Your task to perform on an android device: My wife told me that meditating while listening to nature sounds seems good and has a good impact on us. So play the Nature's Bliss sound in the Calm app.
Image 0: 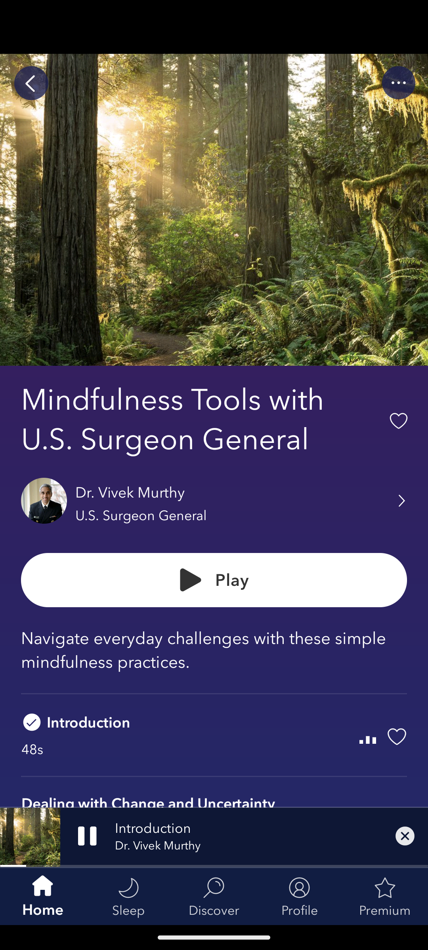
Click on the search icon tab at the bottom of the screen to search for this sound.
Step 0: click (190, 883)
Image 1: 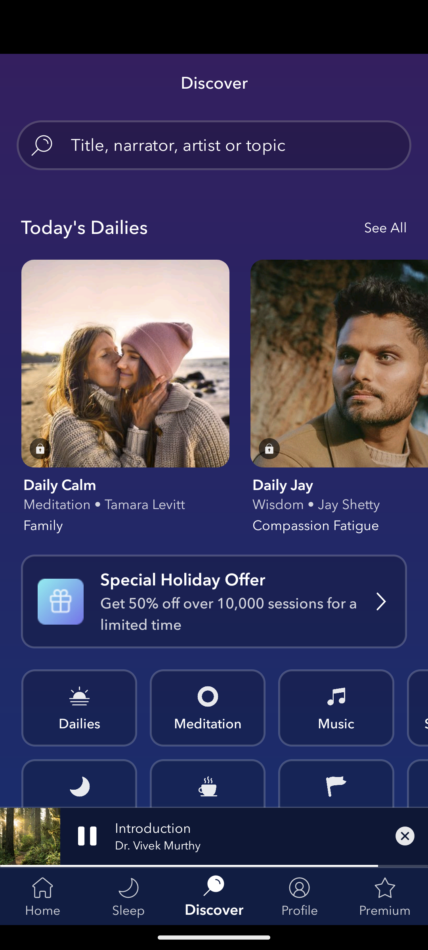
Click on the search bar to search for this sound.
Step 1: click (230, 127)
Image 2: 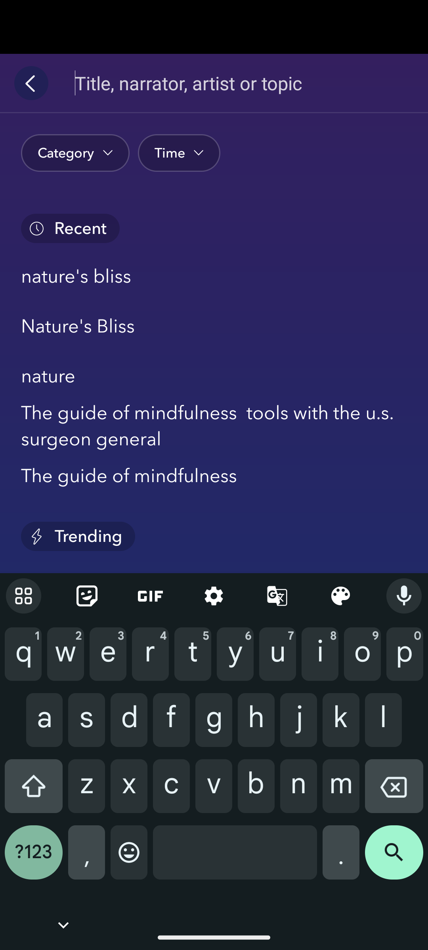
Type Nature's Bliss in the search bar to search for this sound.
Step 2: type "Nature's Bliss"
Image 3: 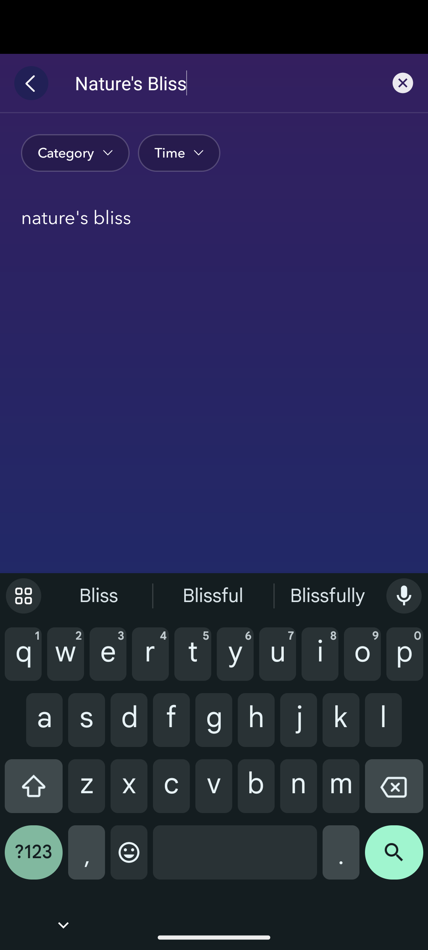
Click on the search icon at the bottom right corner of the screen to search for this sound.
Step 3: click (394, 859)
Image 4: 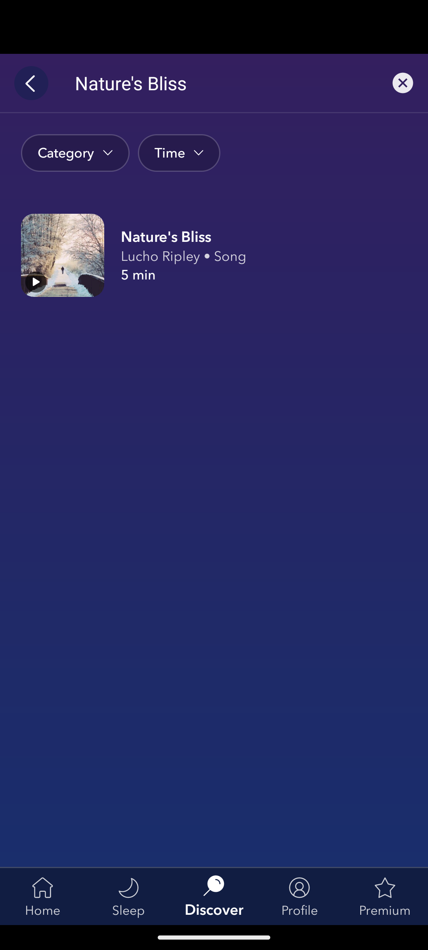
Click on the Nature's Bliss sound to play this sound.
Step 4: click (264, 236)